Your task to perform on an android device: In the Amazon app , look for the Shoes with the women's Formal shoes category filter
Image 0: 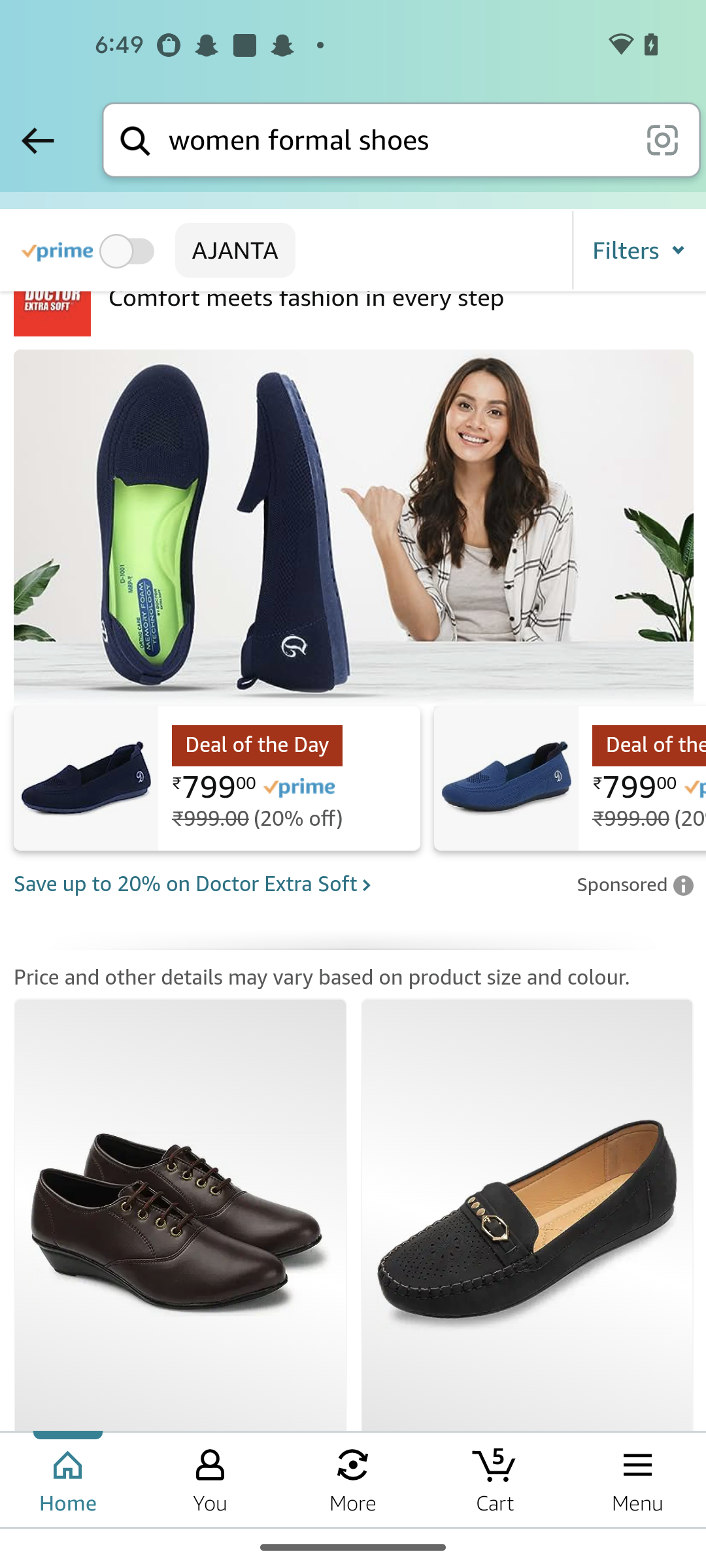
Click on  the filter button at the right corner of the screen 
Step 0: click (639, 251)
Image 1: 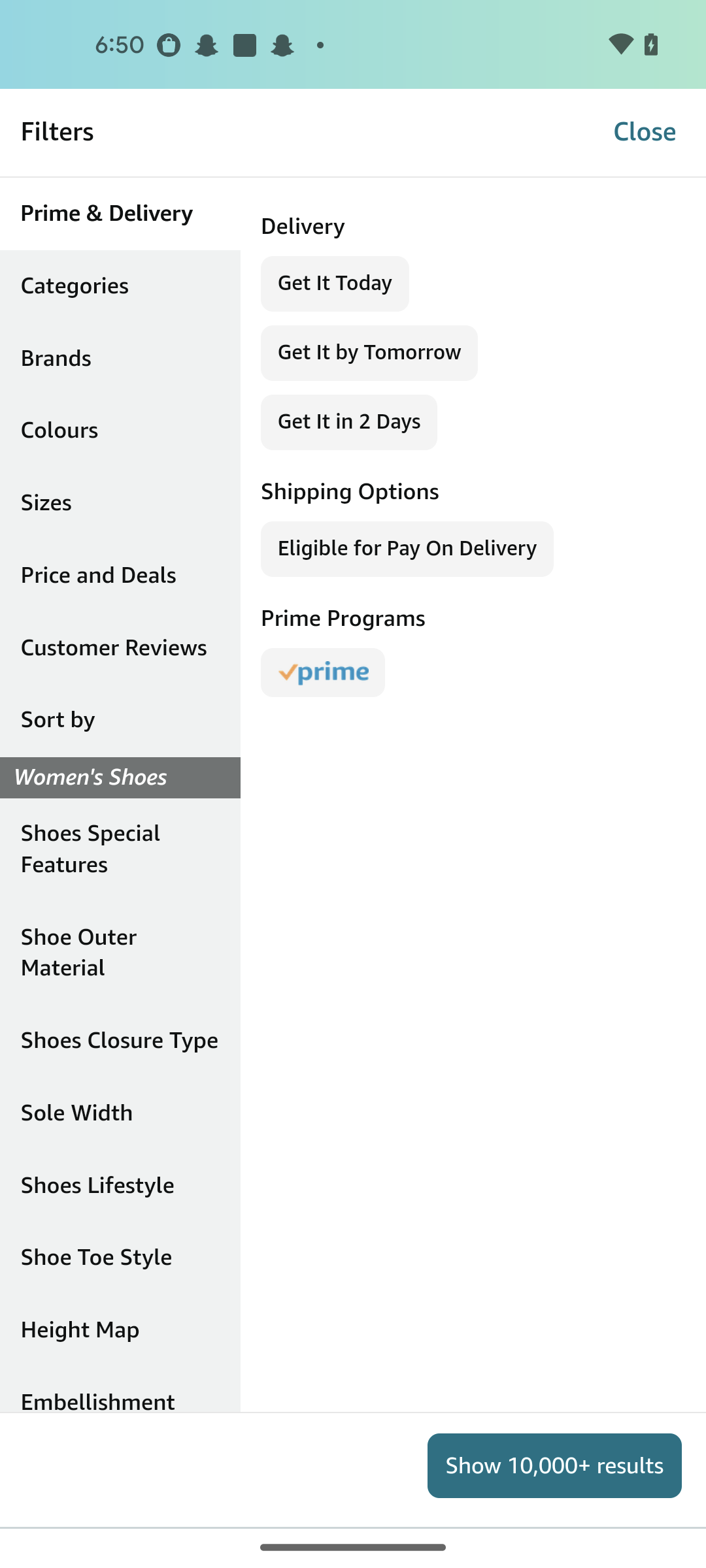
Click on the categories option 
Step 1: click (121, 286)
Image 2: 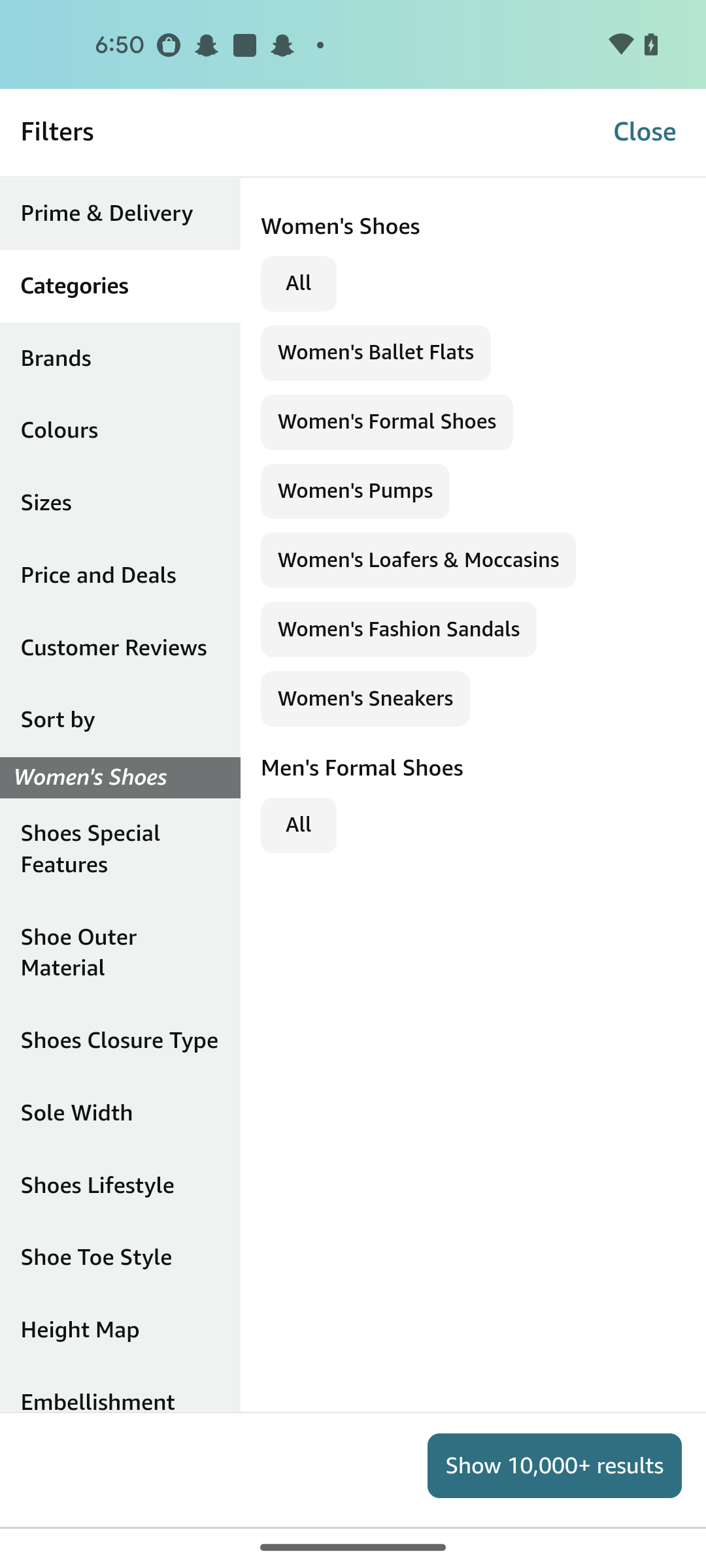
Click on the women's Formal shoes
Step 2: click (386, 421)
Image 3: 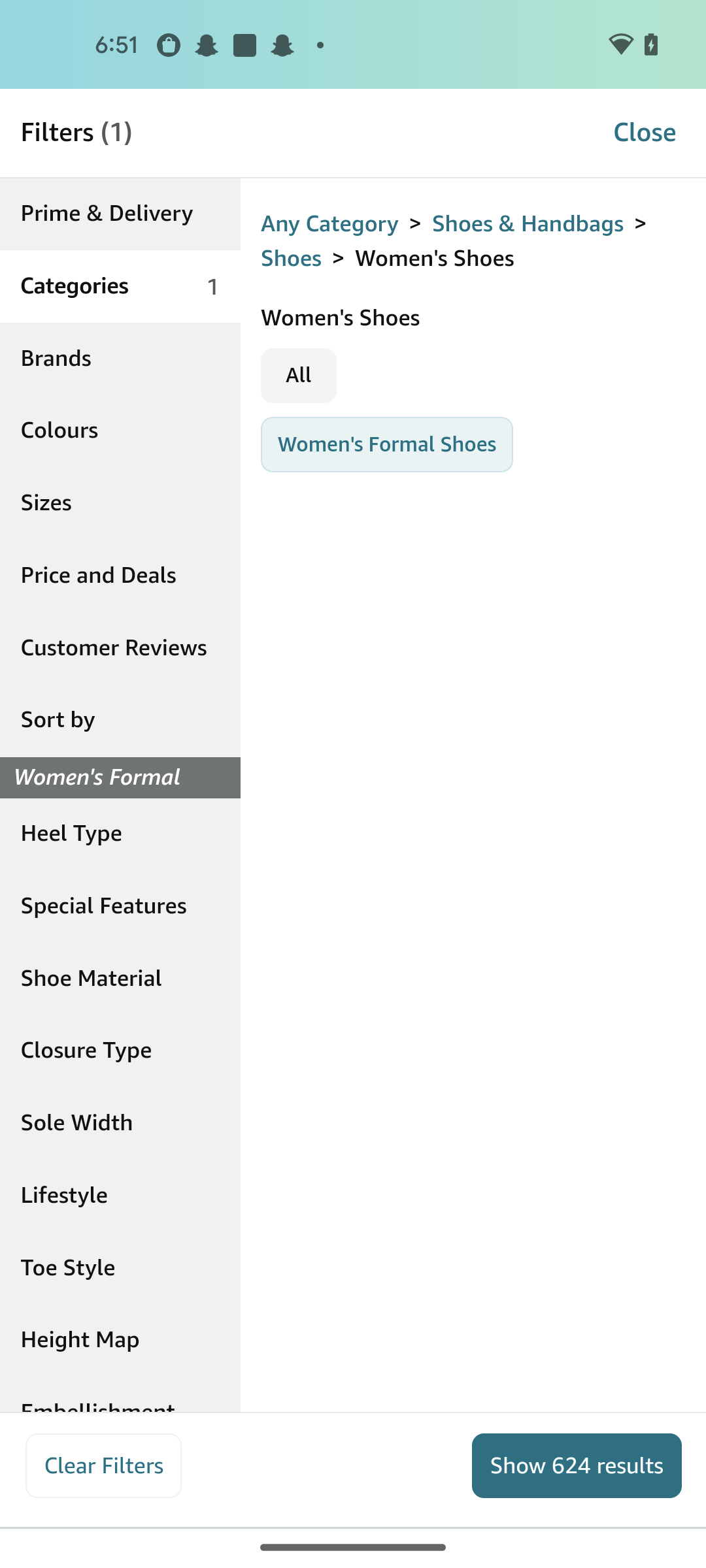
Click on the show button at the bottom right corner of the screen 
Step 3: click (577, 1465)